Your task to perform on an android device: My son called me and told me that he was injured in a road accident. Right now he is in nearest Pôle santé Oréliance hospital. Show me the bike direction for this hospital in the Google Maps app
Image 0: 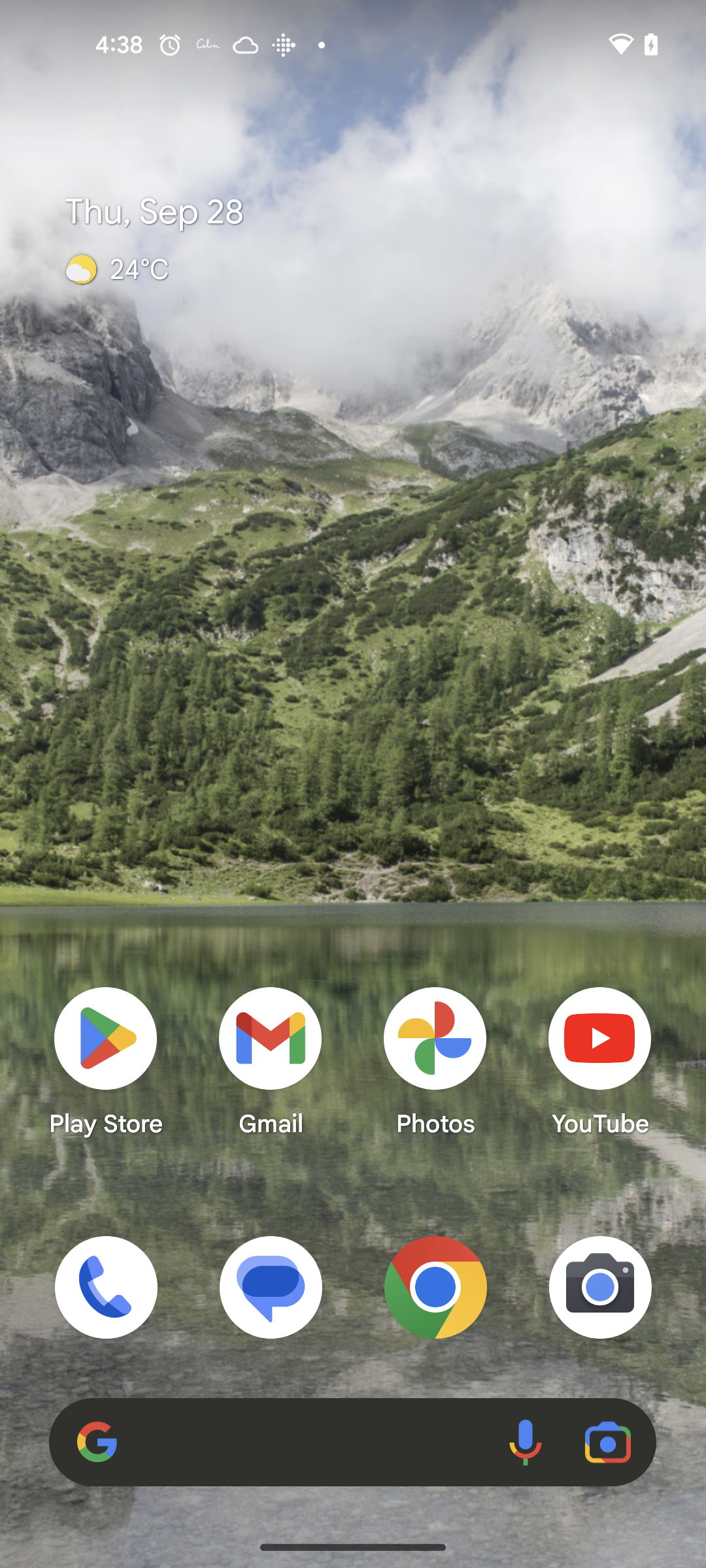
Open the Google Maps app
Step 0: open app "Maps"
Image 1: 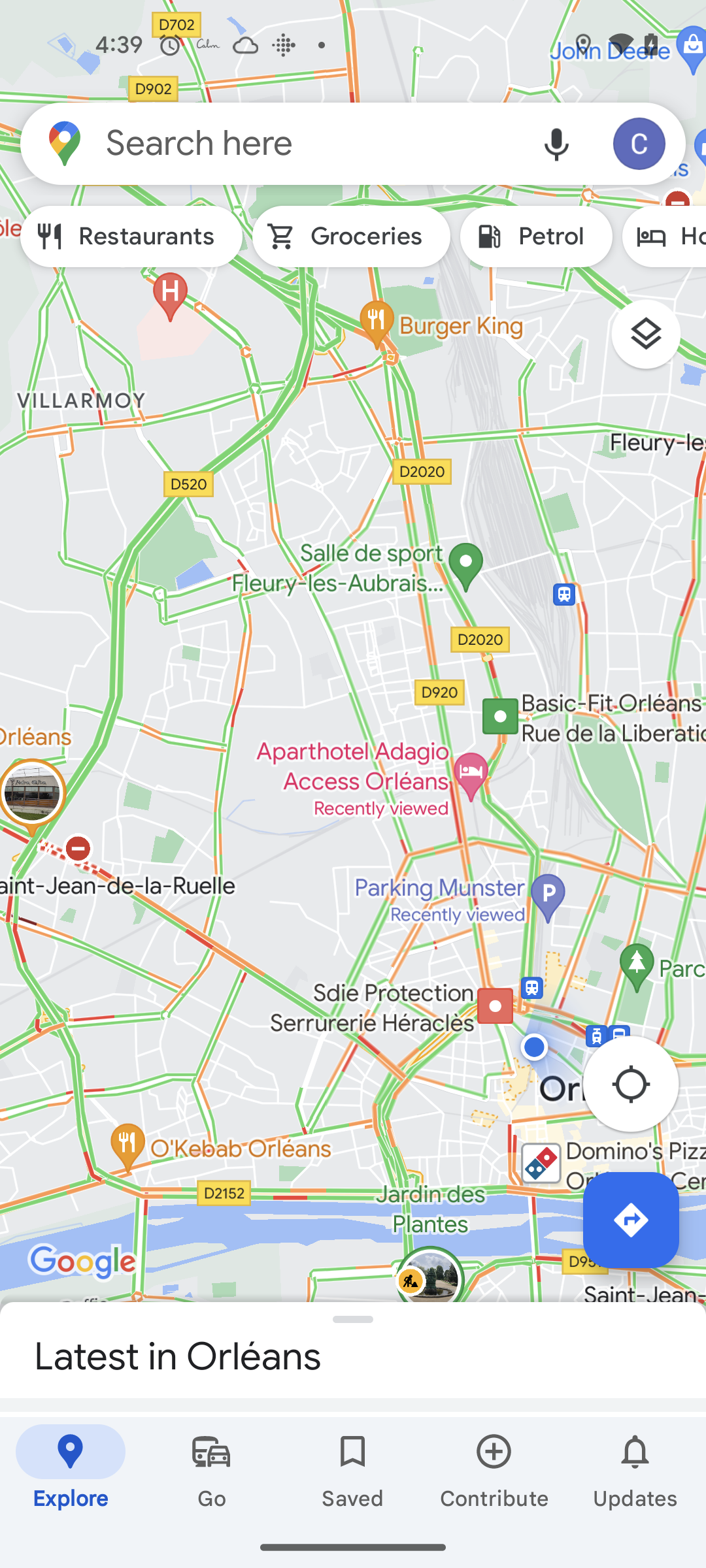
Click on the search bar at the top of the screen
Step 1: click (311, 143)
Image 2: 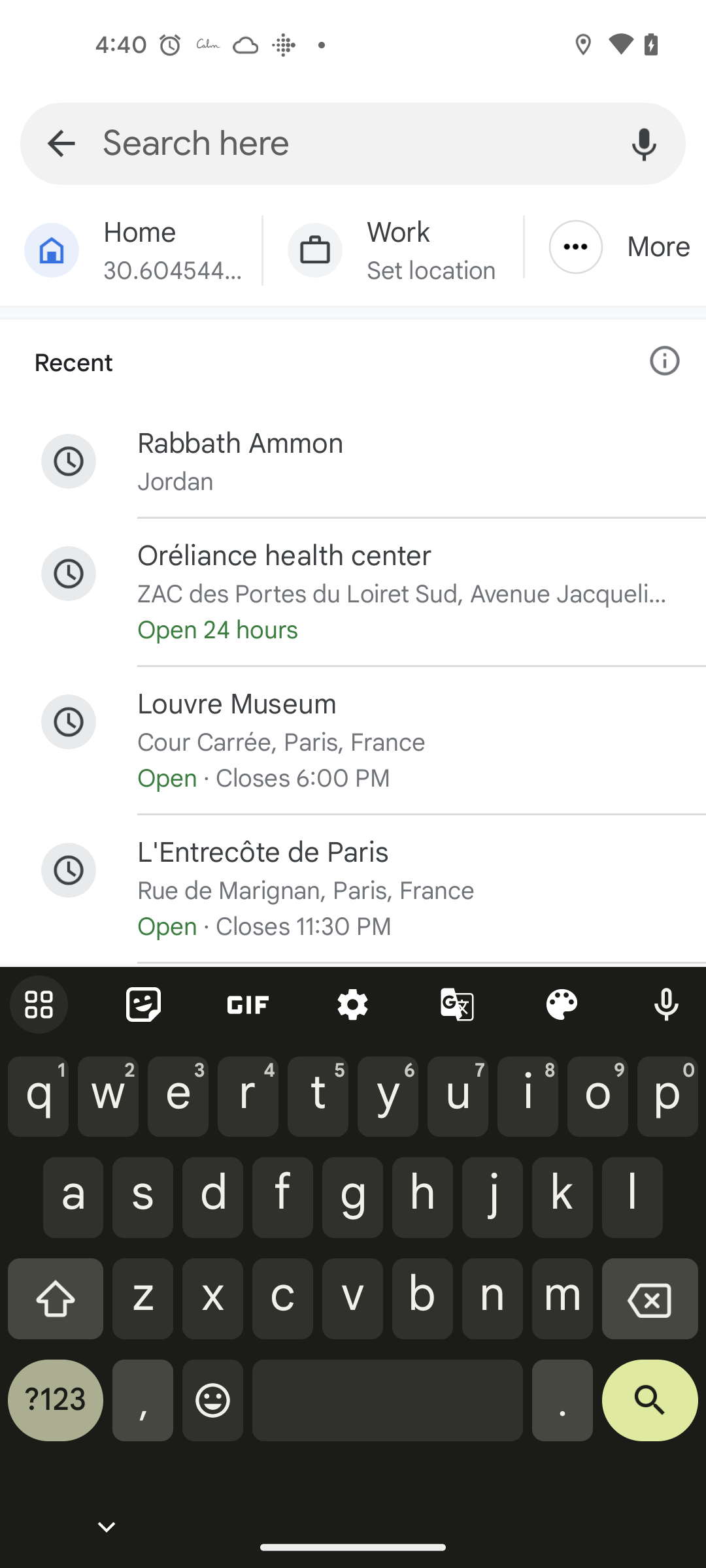
Search for Pôle santé Oréliance
Step 2: type "Pôle santé Oréliance"
Image 3: 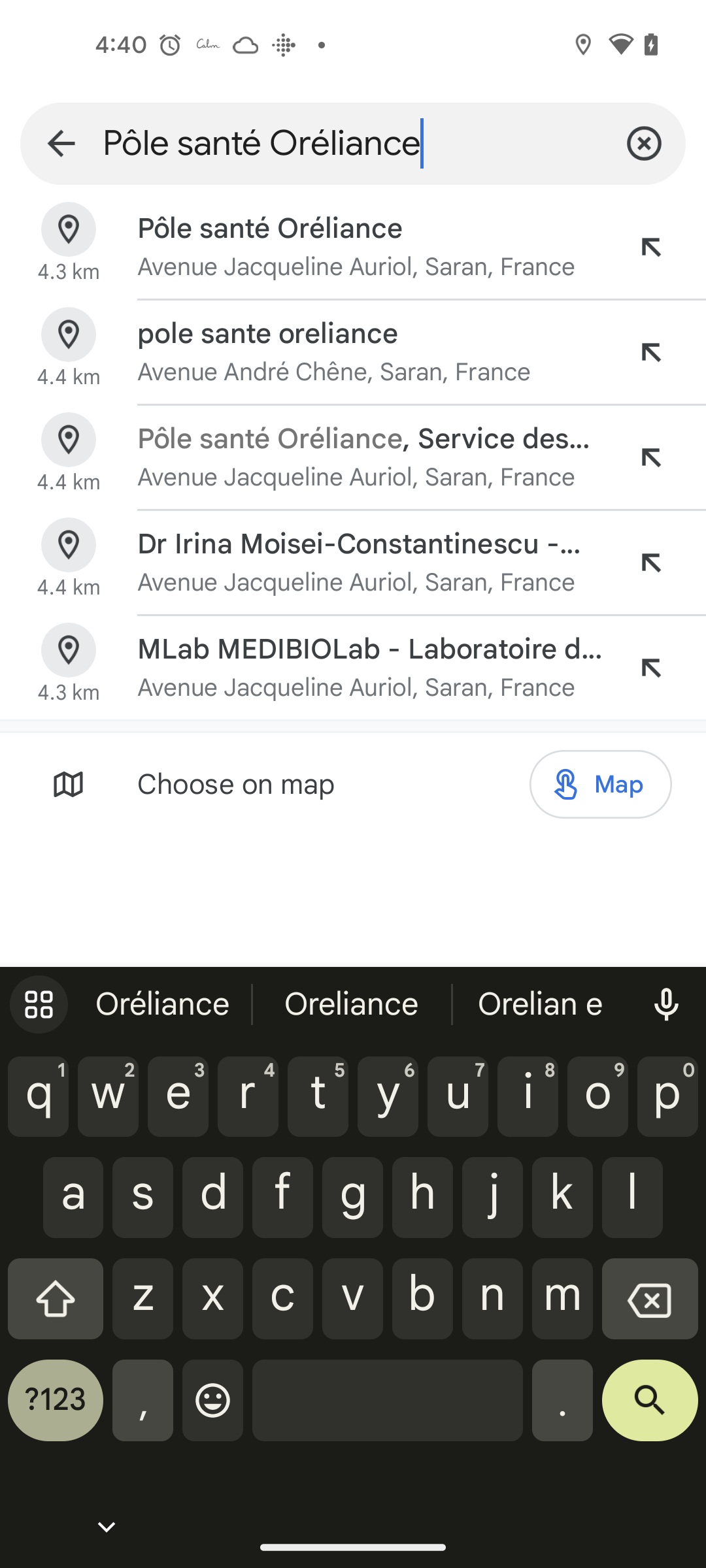
Click on the first suggested search result
Step 3: click (270, 229)
Image 4: 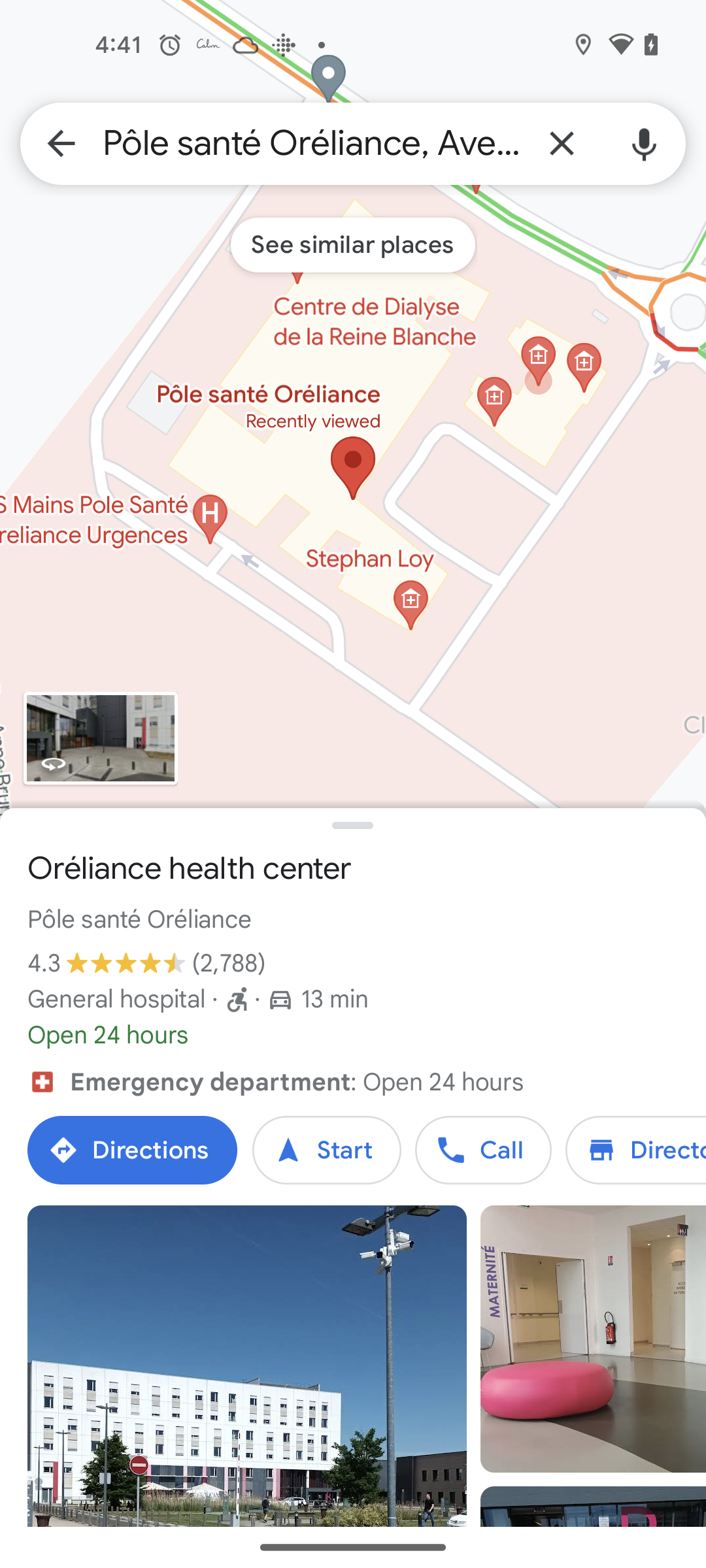
Click on the Directions button at the bottom of the screen
Step 4: click (132, 1150)
Image 5: 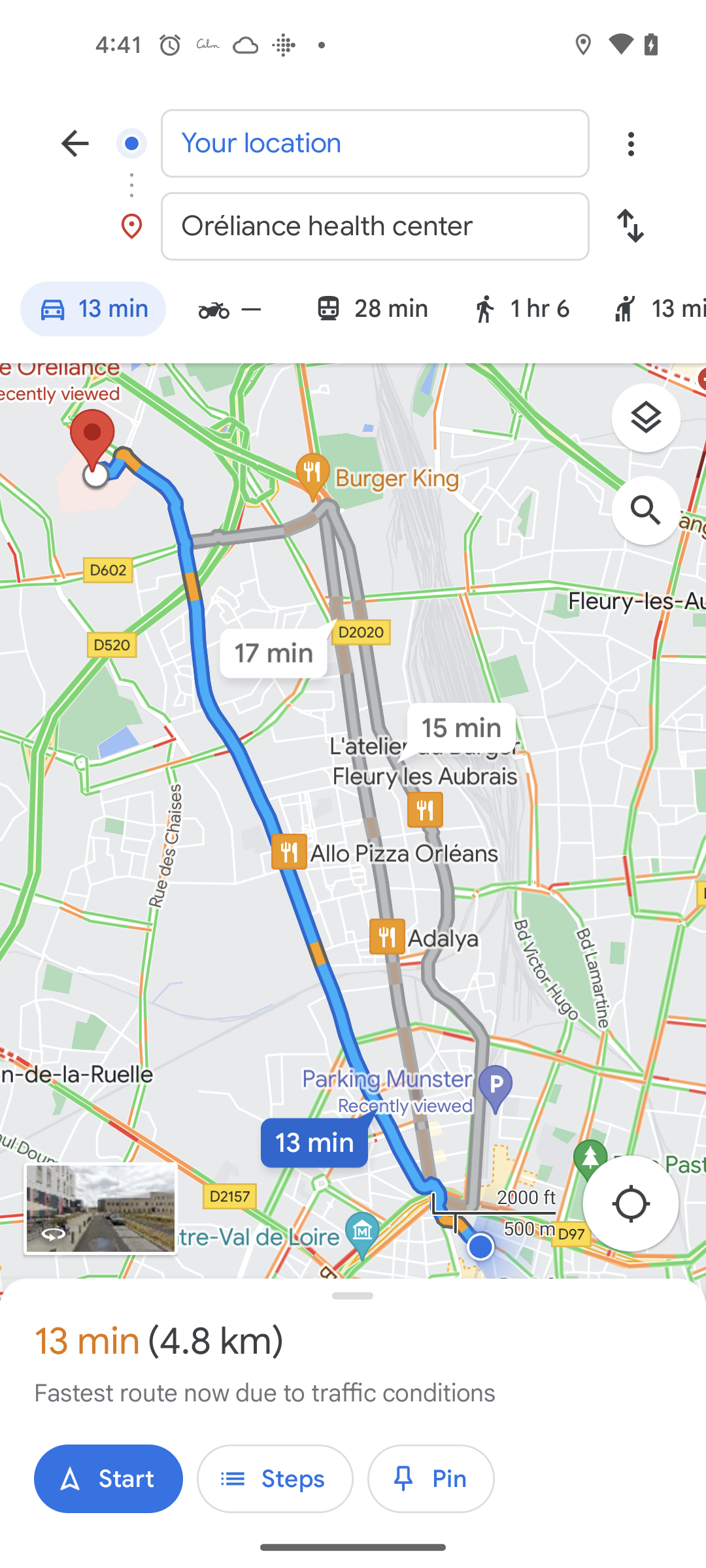
Swipe left the transport filter bar
Step 5: scroll right
Image 6: 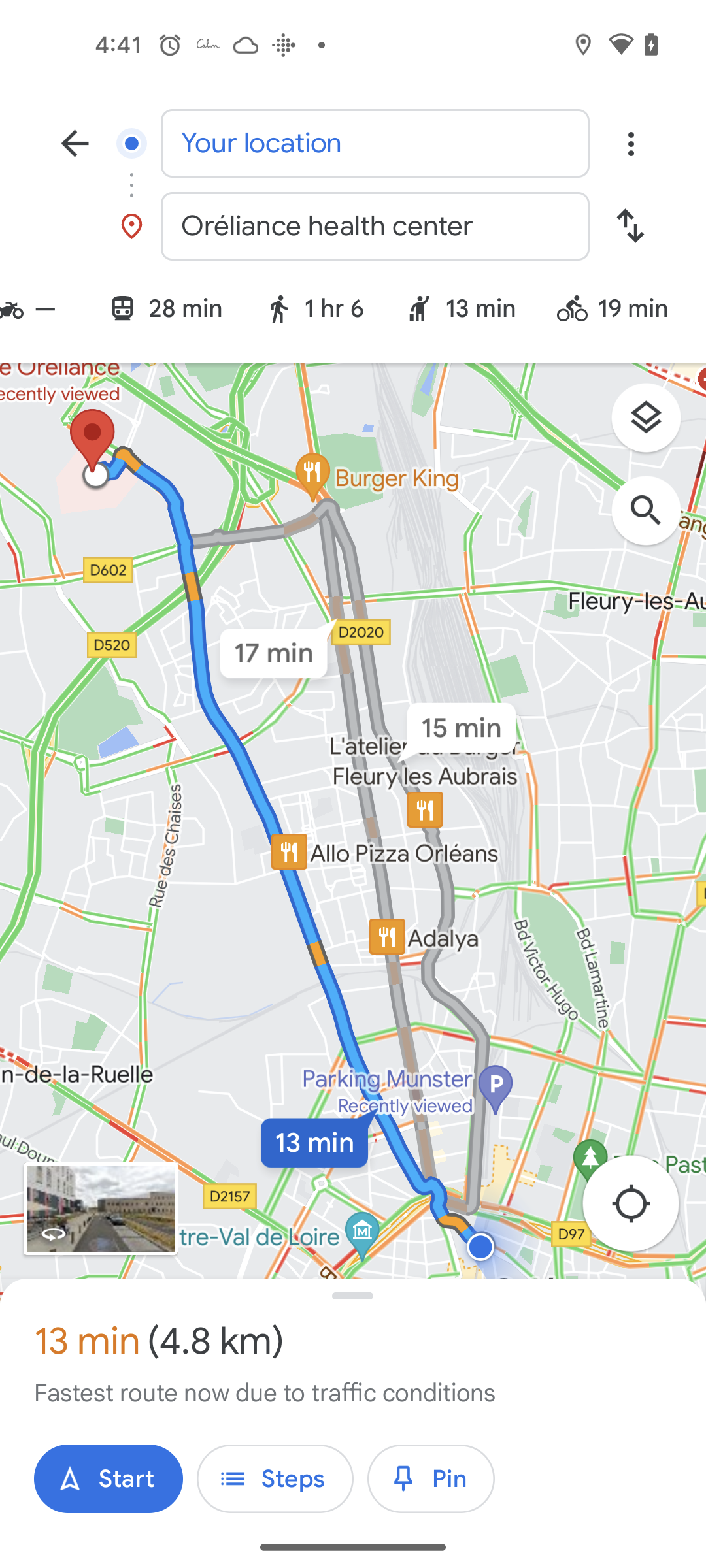
Click on the Cycle logo
Step 6: click (621, 312)